Your task to perform on an android device: In order to have a backup, export all of the reminders in the Google Drive app in file format.
Image 0: 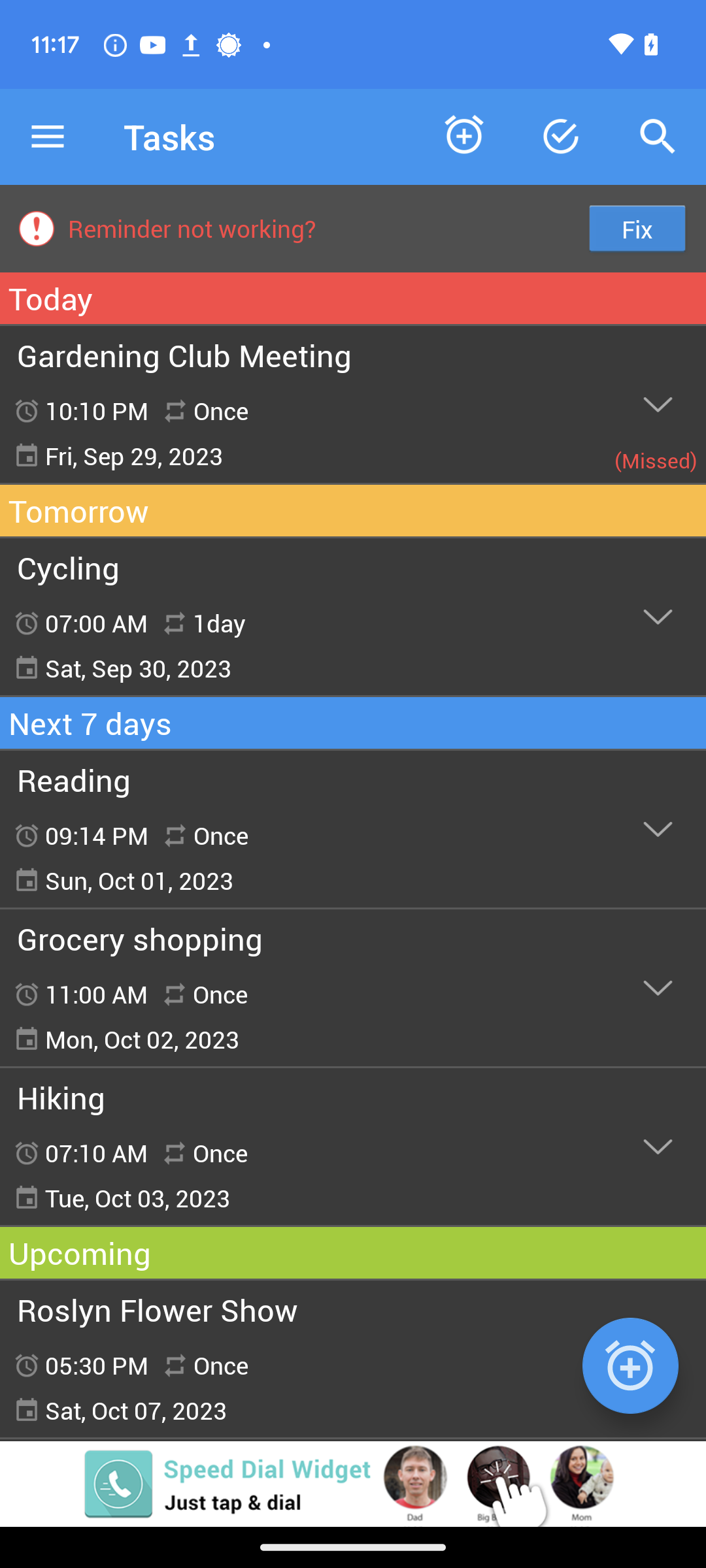
Click on the menu icon on the top left of the screen
Step 0: click (48, 137)
Image 2: 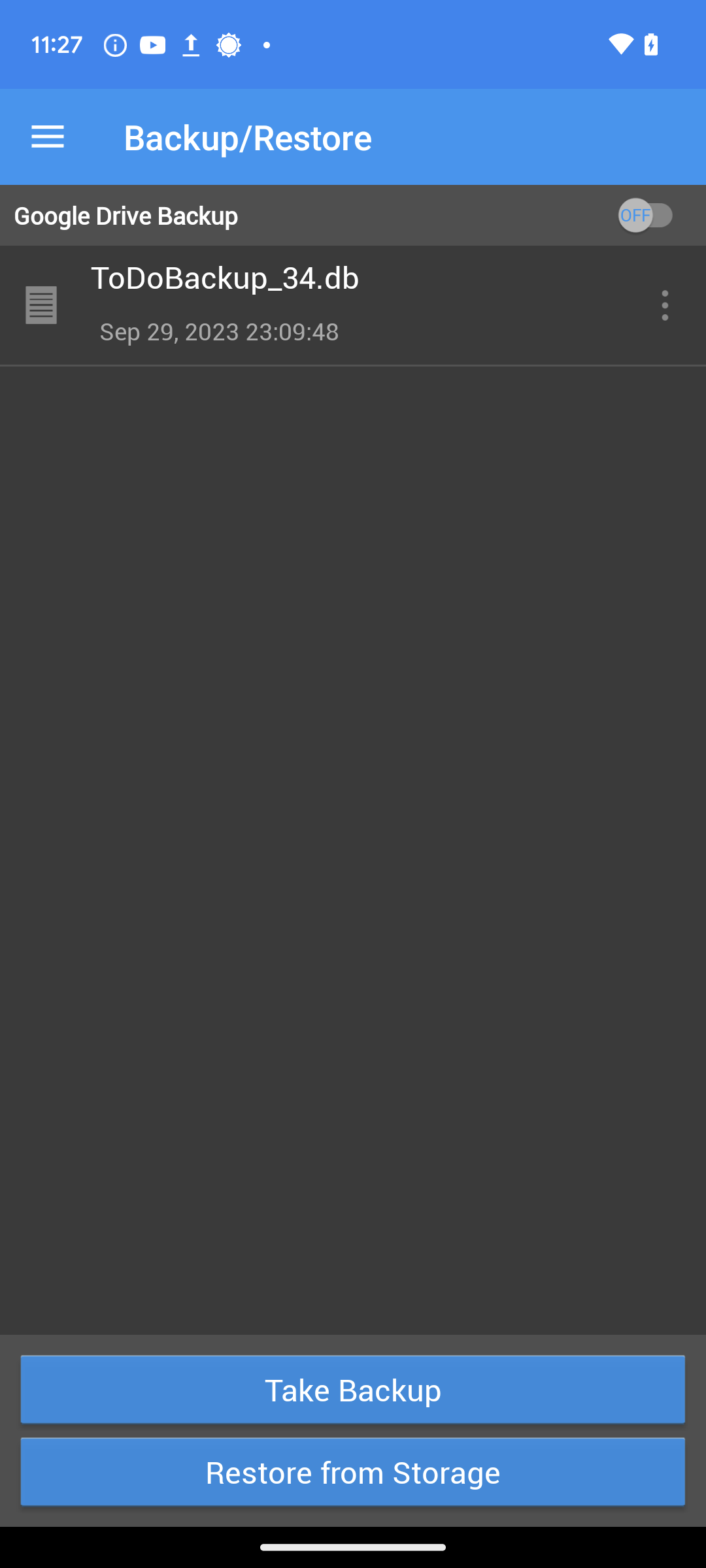
Click on the three dot option of ToDoBackup_34.db
Step 2: click (664, 304)
Image 4: 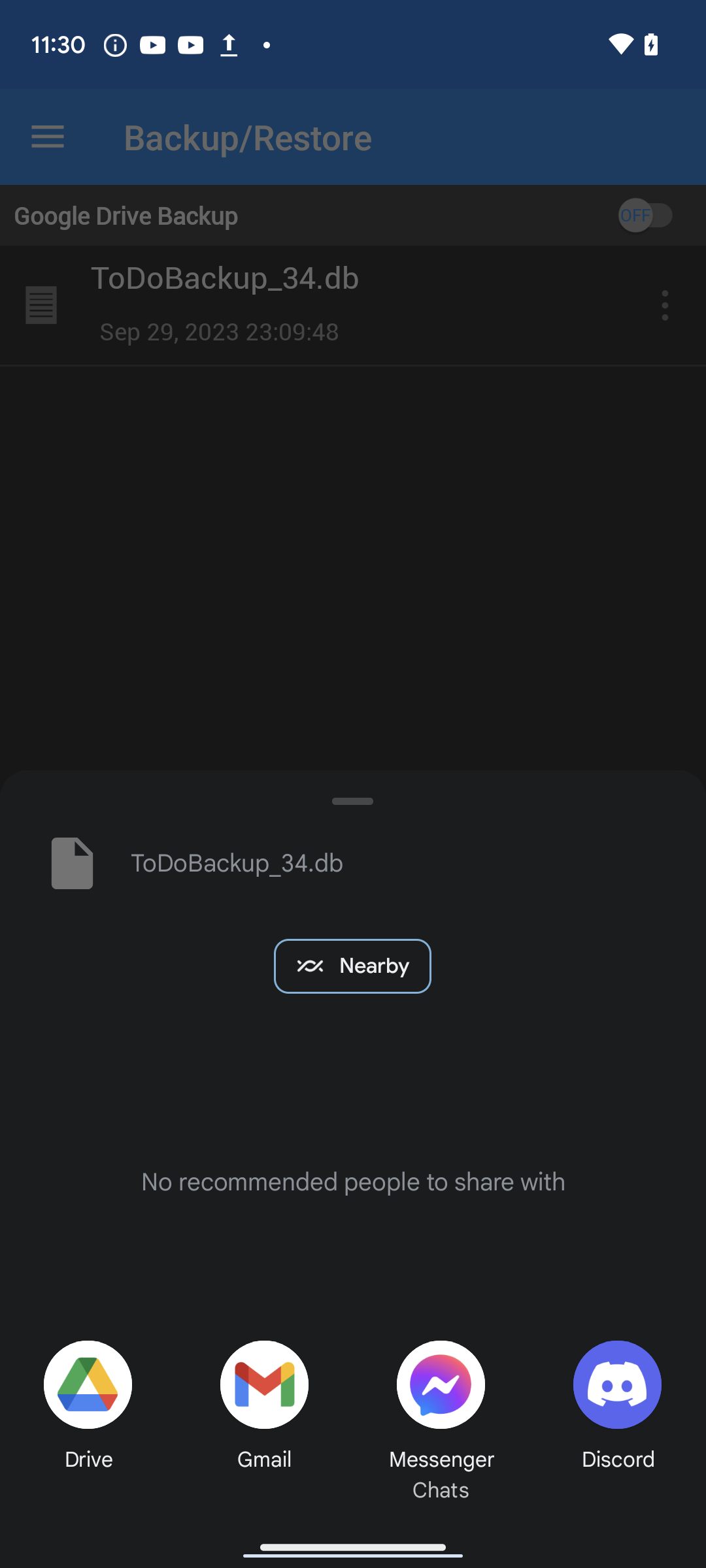
Click on the google drive option in the bottom left of the screen
Step 4: click (88, 1460)
Image 5: 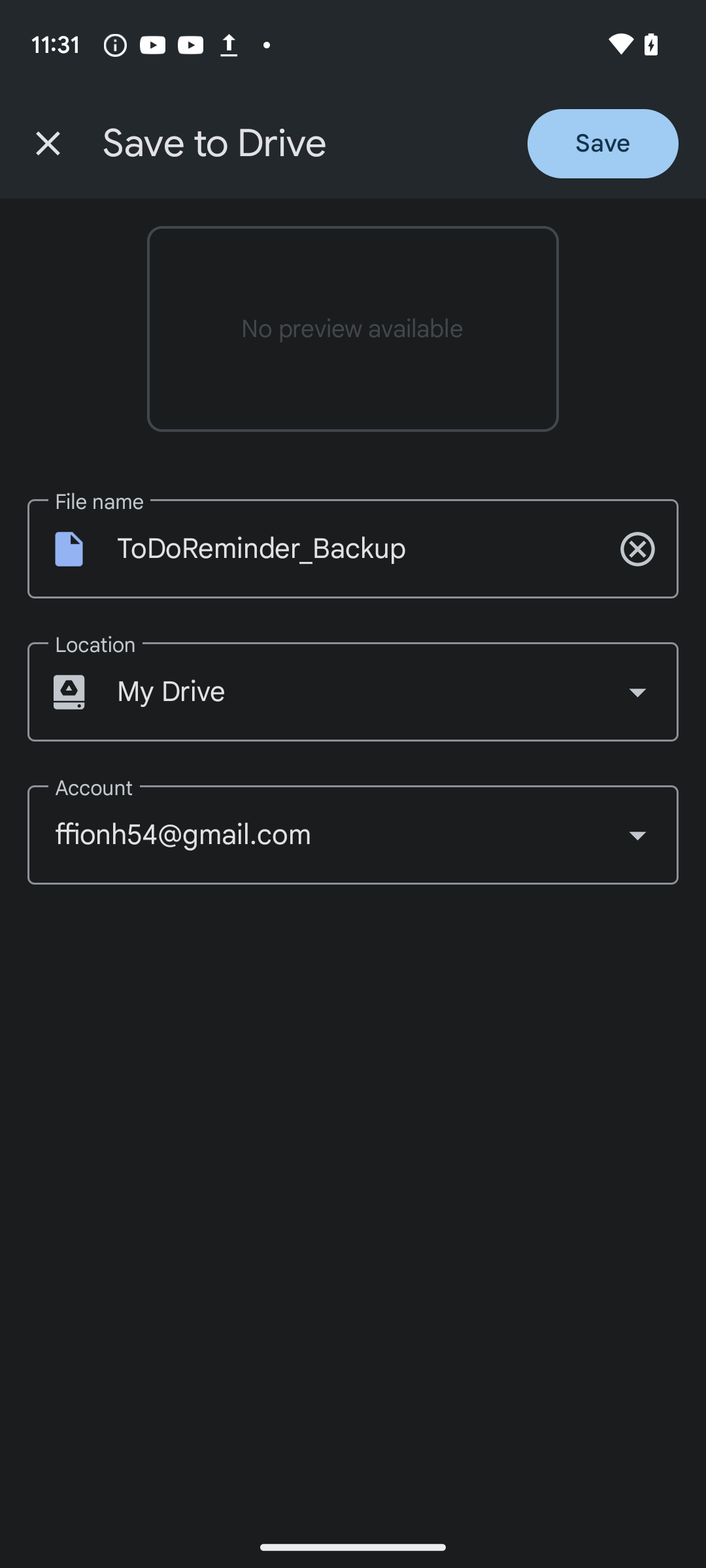
Click on the save option
Step 5: click (603, 143)